Your task to perform on an android device: I want to edit the Project x document file & change the name to Tasks
Image 0: 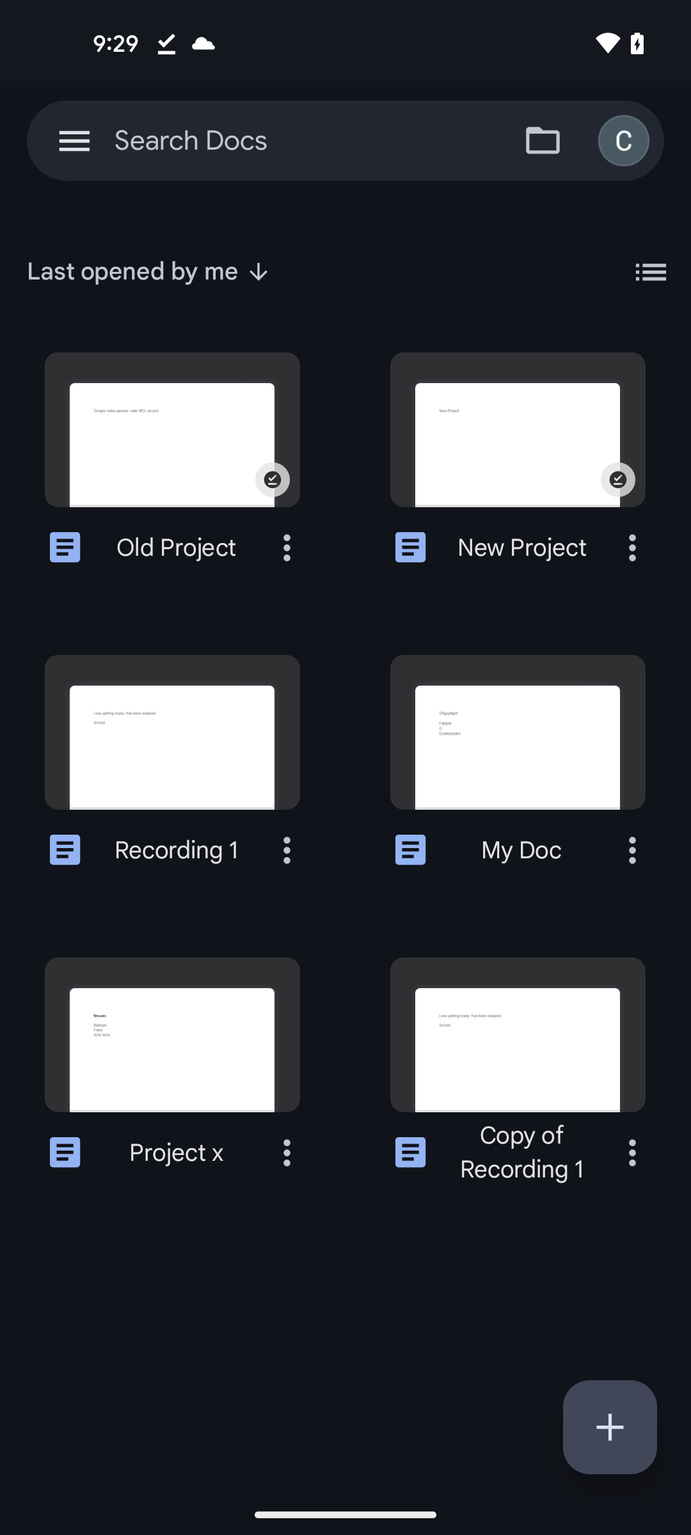
click on the three dots icon of Project x document file
Step 0: click (287, 1152)
Image 1: 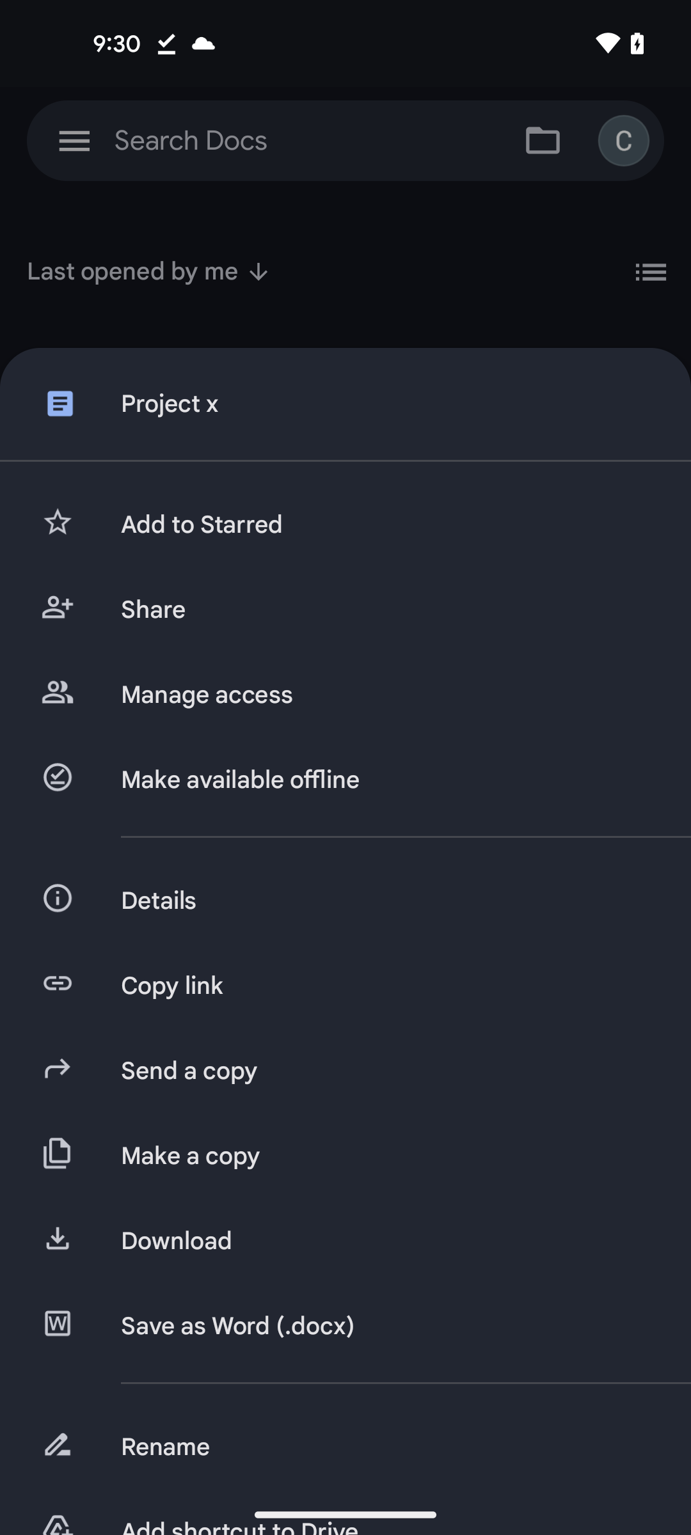
click on Rename option
Step 1: click (385, 1447)
Image 2: 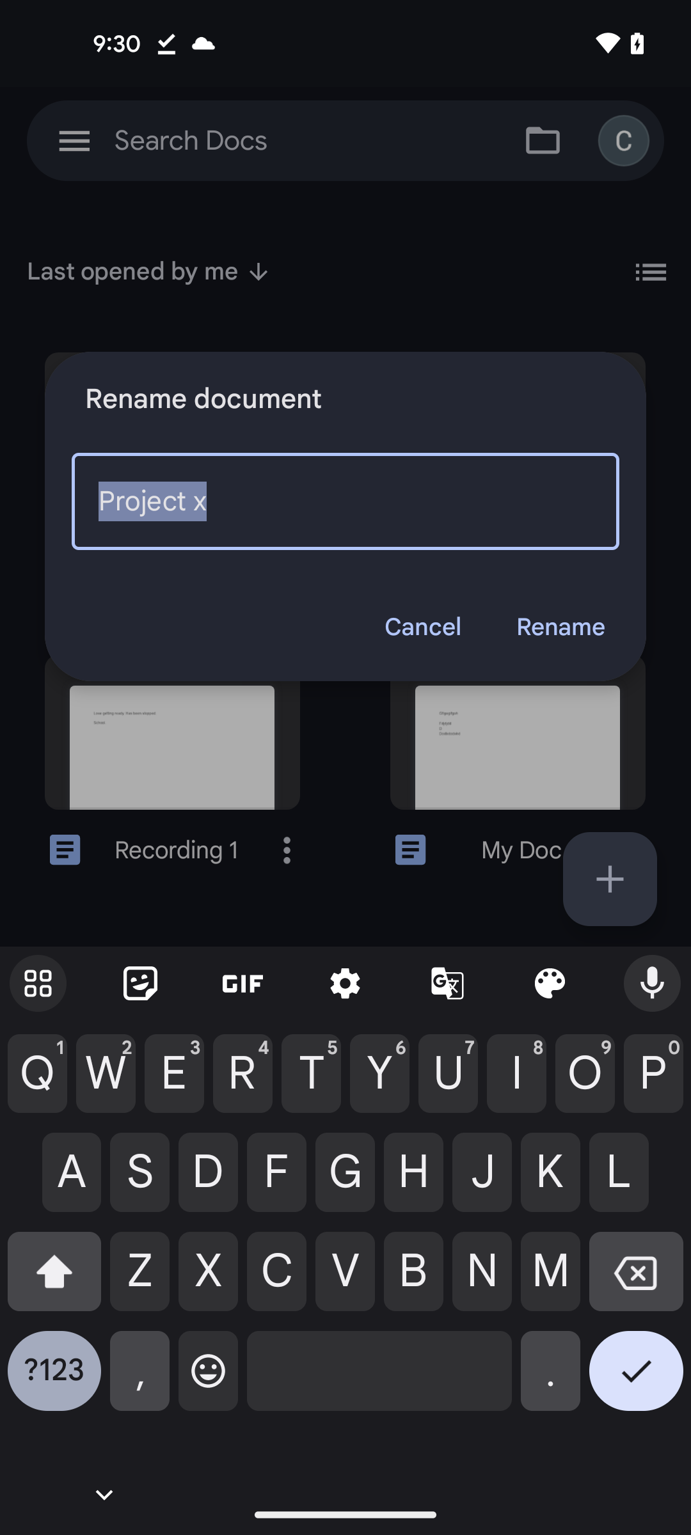
type Tasks
Step 2: type "Tasks"
Image 3: 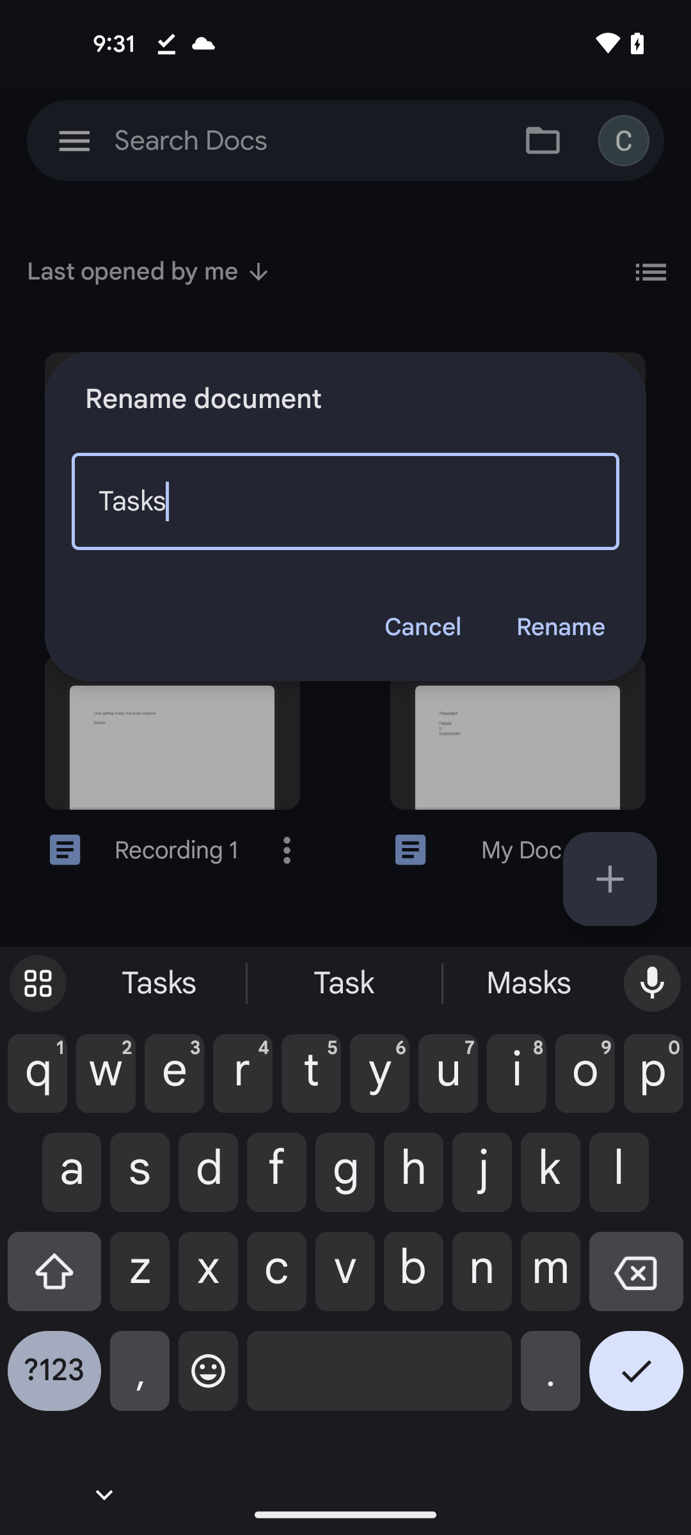
click on Rename option
Step 3: click (560, 627)